Your task to perform on an android device: I'd like to examine the drive's available storage space, and if there isn't enough, I'd like to clear some space.
Image 0: 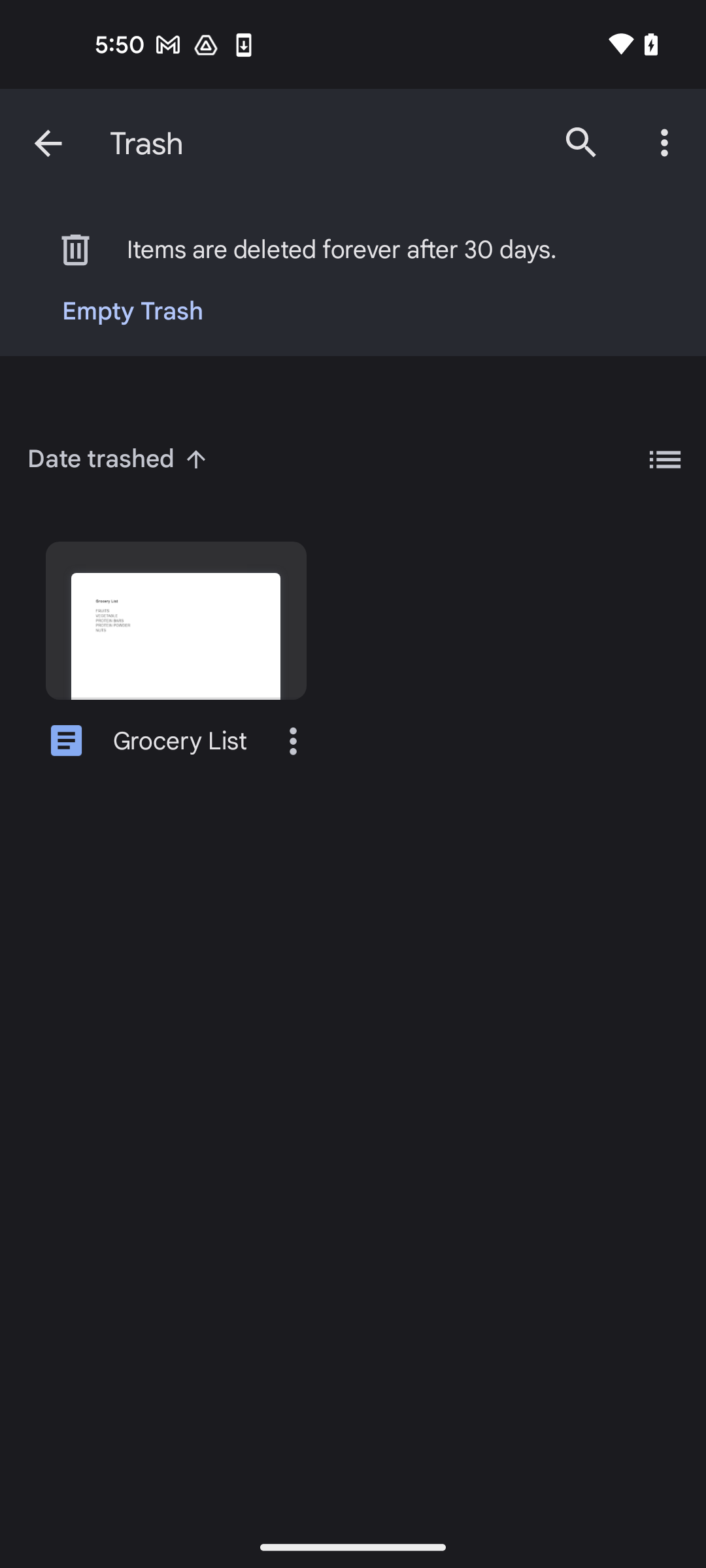
click on the back arrow icon at the top left corner of the screen
Step 0: click (48, 143)
Image 2: 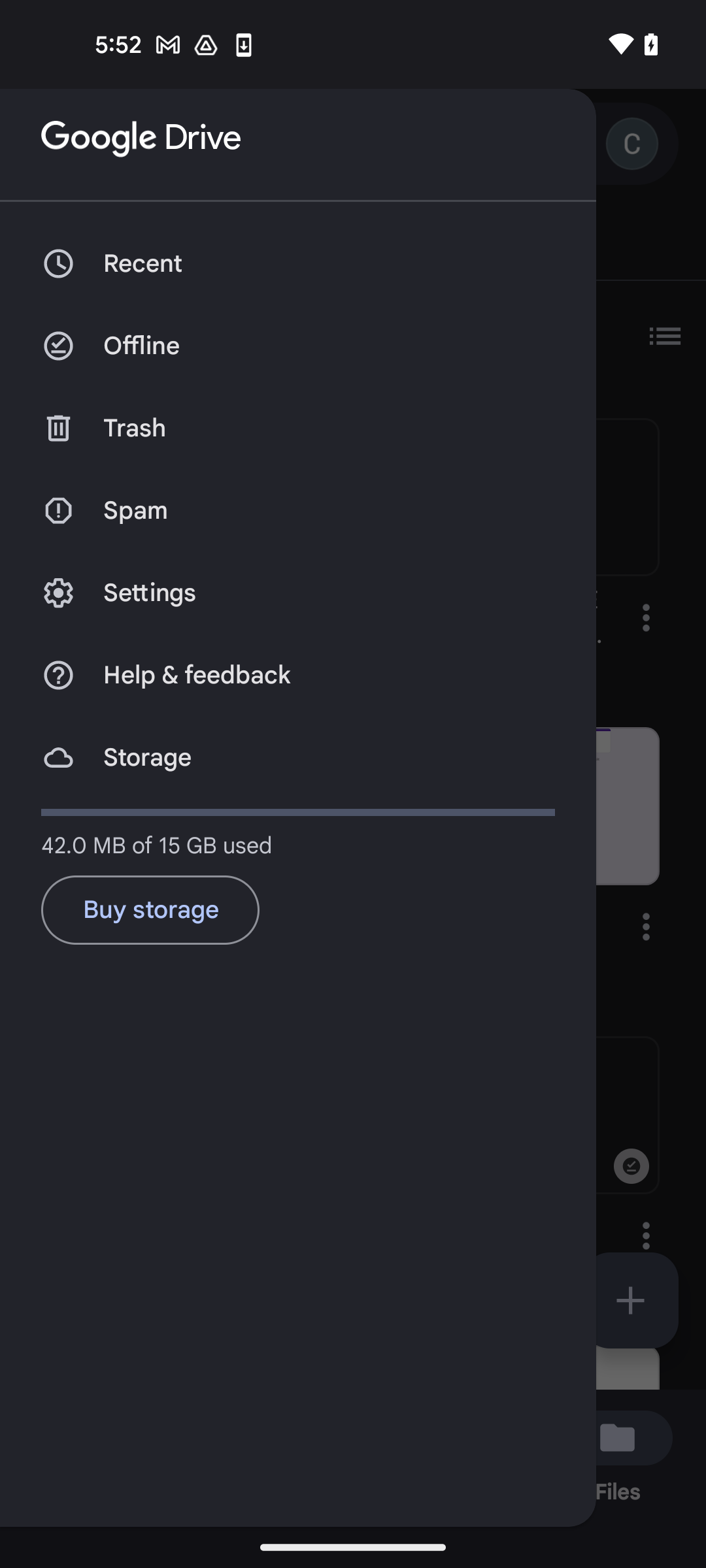
click on the settings option
Step 2: click (150, 593)
Image 3: 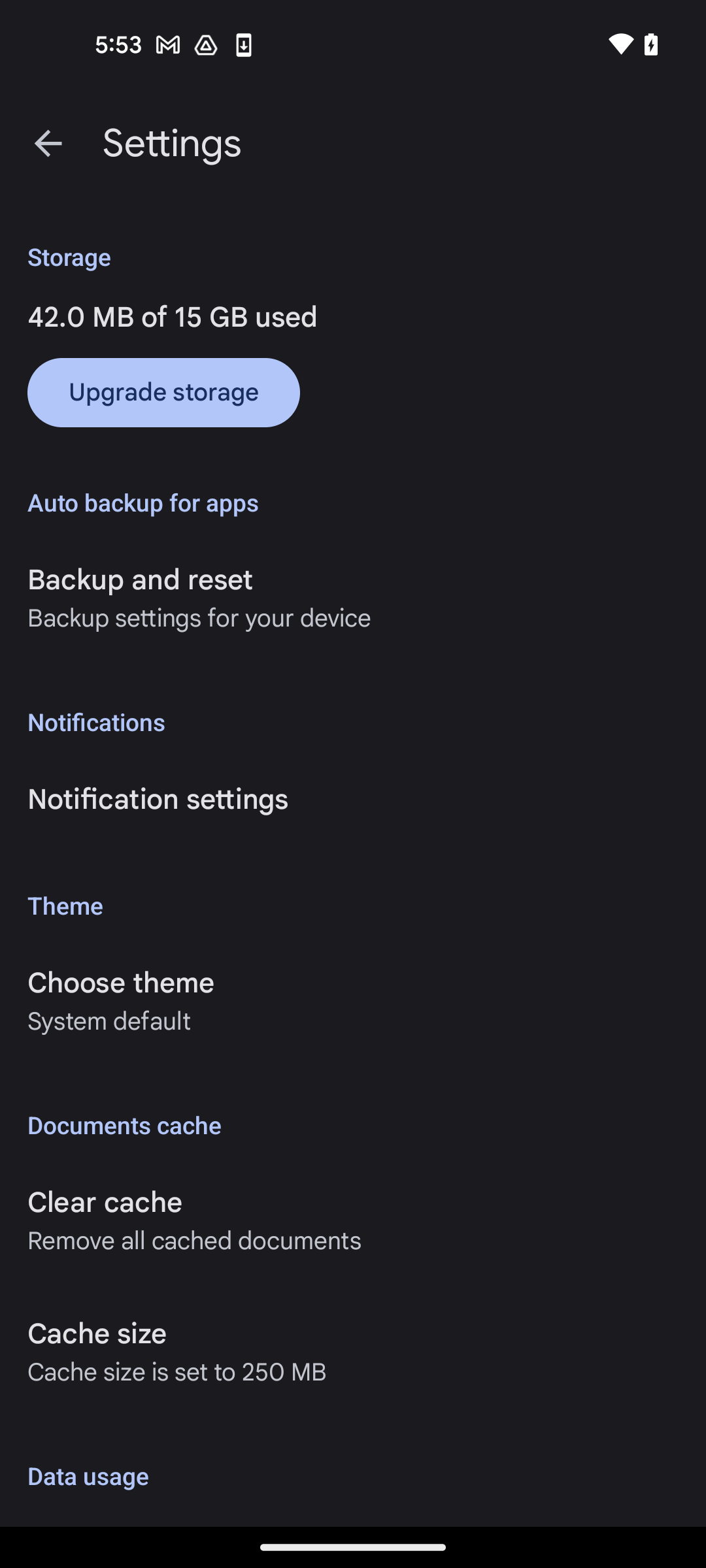
click on the upgrade storage option
Step 3: click (163, 392)